Your task to perform on an android device: Go to the To-Do List app and create a task labeled Leave Work at 5 p.m.
Image 0: 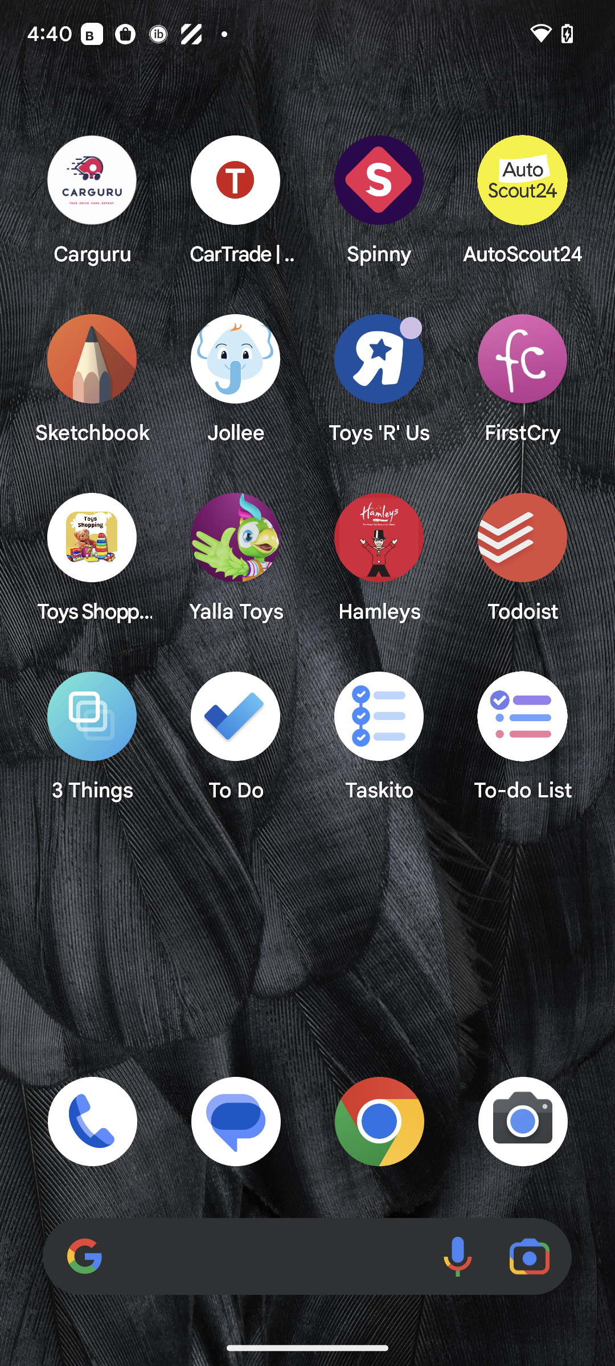
Open the to-do list app.
Step 0: open app "To-do List"
Image 1: 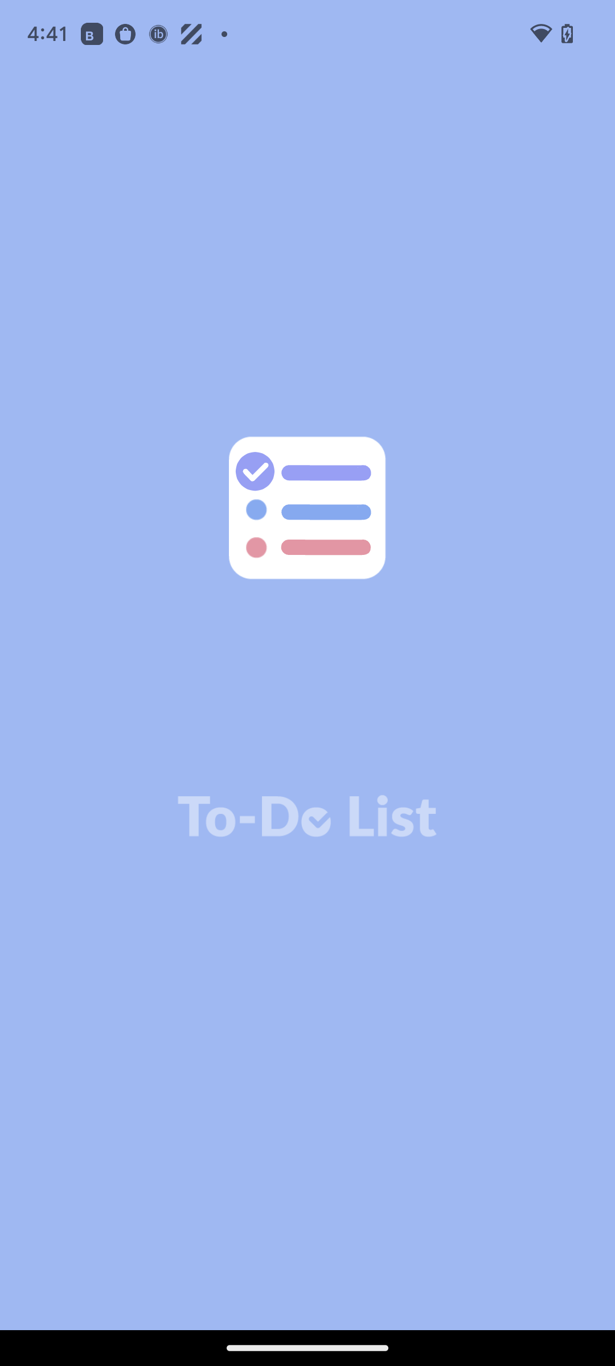
Open the to-do list app.
Step 1: wait
Image 2: 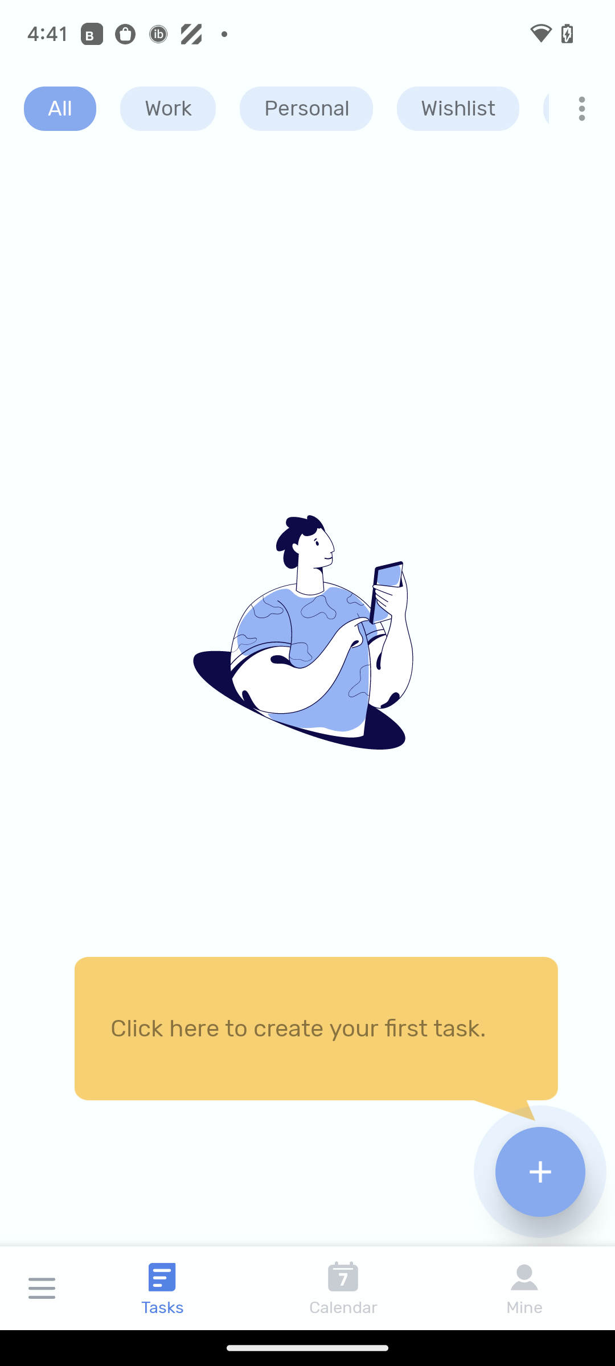
Click on the plus icon at the bottom right of the screen.
Step 2: click (552, 1160)
Image 3: 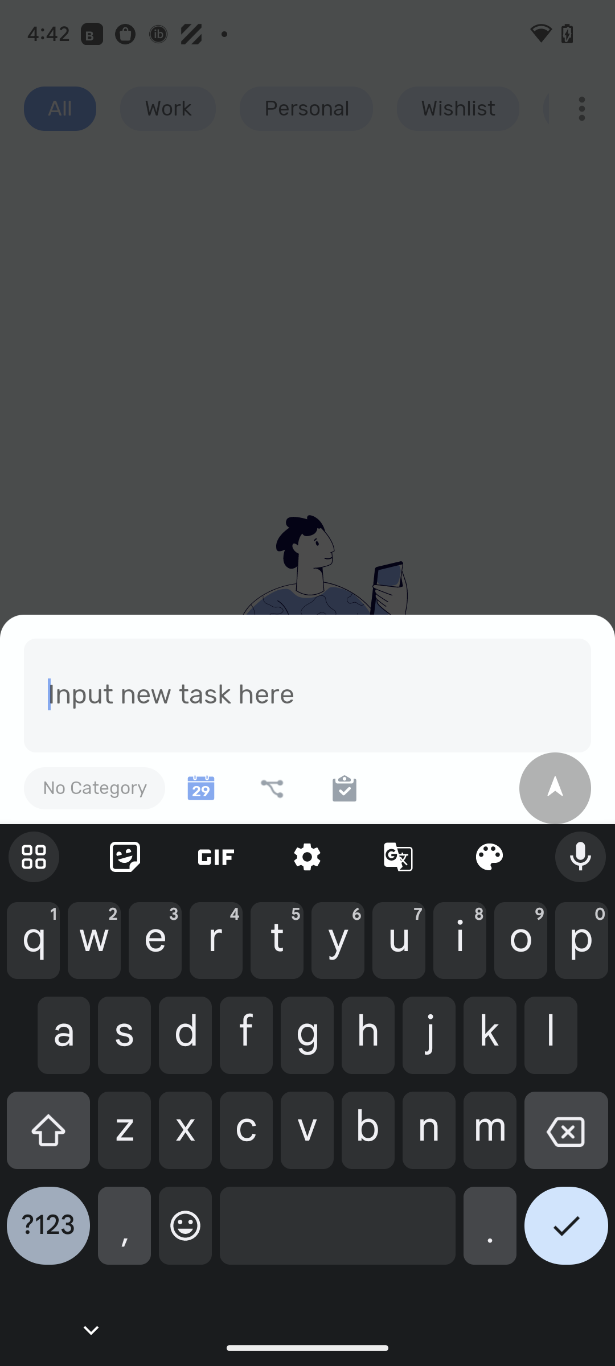
Type leave work at 5 p.m. in the input text field.
Step 3: type "leave work at 5 p.m."
Image 4: 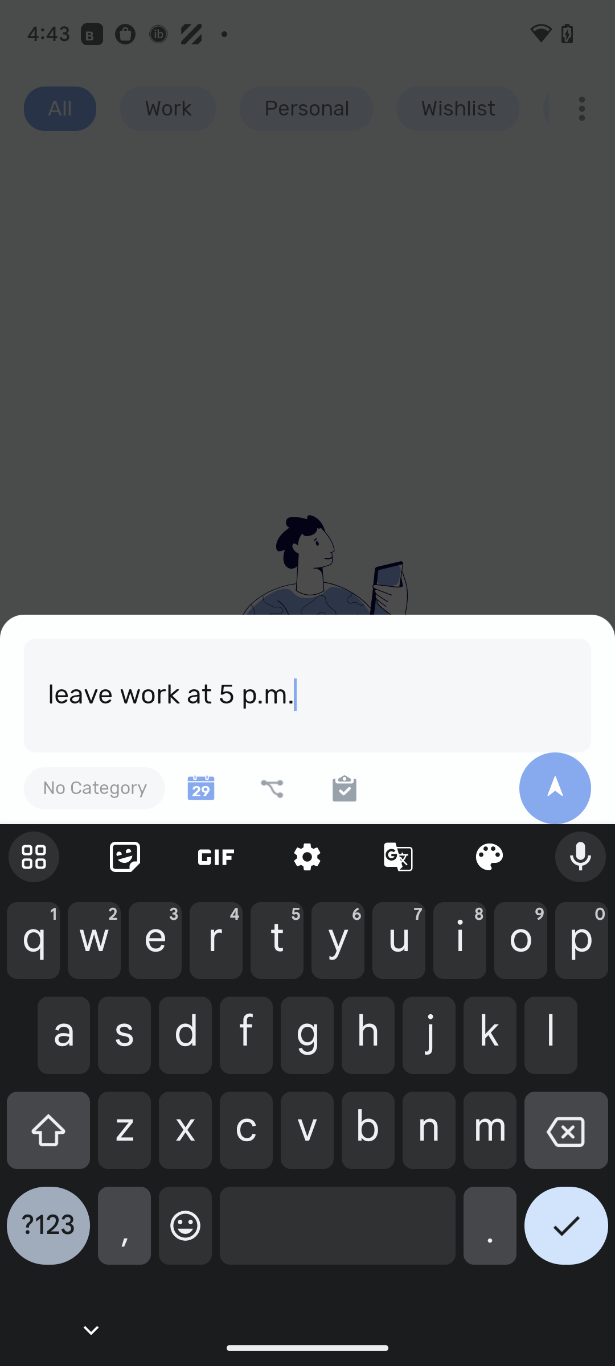
Click on the tick icon at the bottom right of the screen.
Step 4: click (566, 1235)
Image 5: 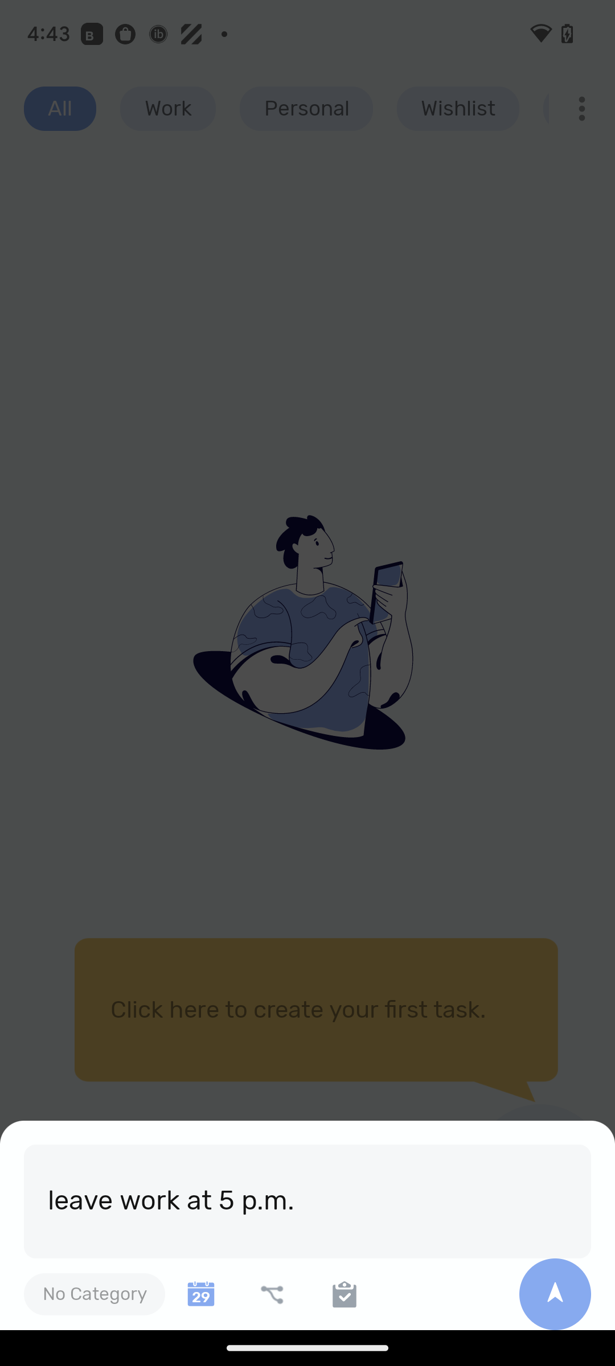
Click on the tick icon at the bottom right of the screen.
Step 5: click (576, 1290)